Your task to perform on an android device: Shop for ORIGINALS shoes in the Adidas app.
Image 1: 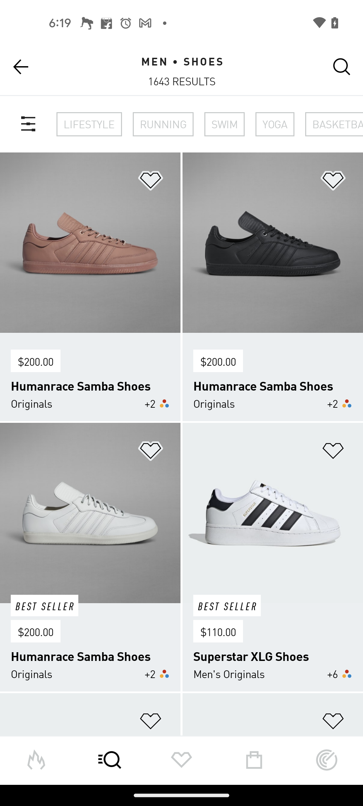
Click on the filter icon at the top left corner of the screen
Step 1: click (23, 126)
Image 2: 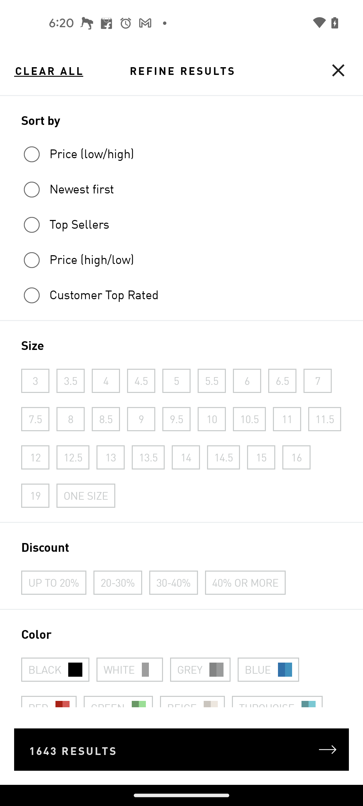
Scroll up to look for Brand filter
Step 2: scroll down
Image 3: 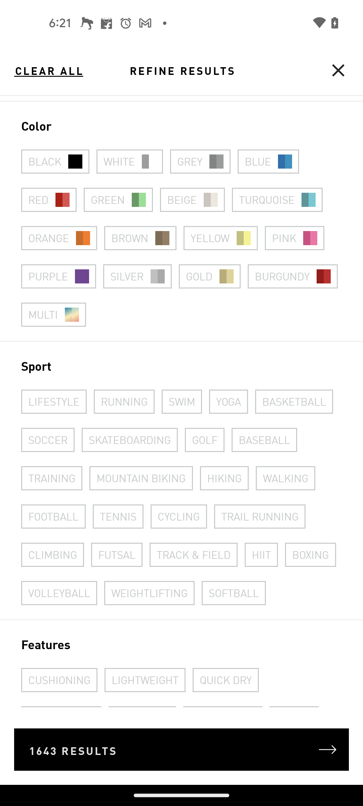
Scroll up to look for Brand filter
Step 3: scroll down
Image 4: 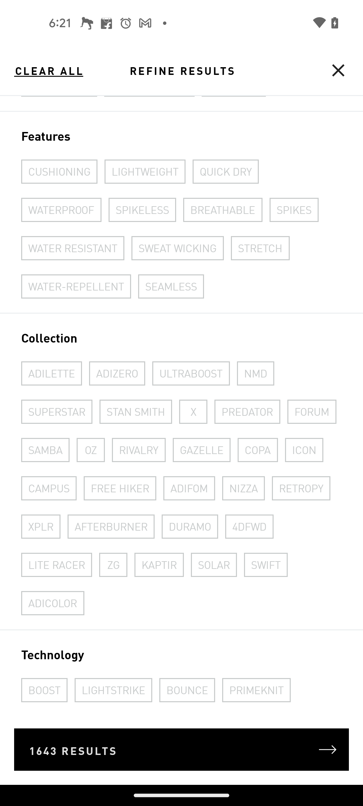
Scroll up to look for Brand filter
Step 4: scroll down
Image 5: 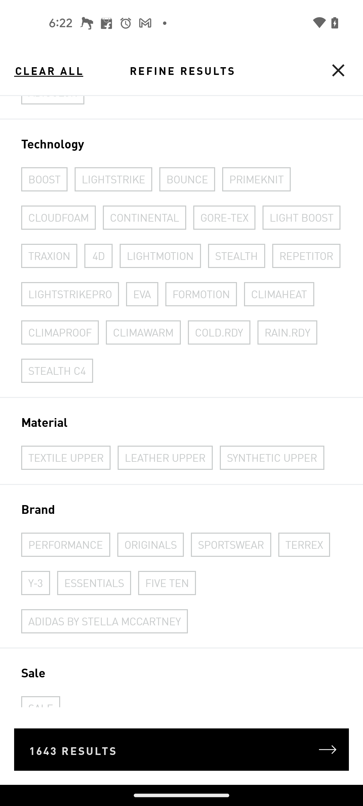
Click on the ORIGINALS brand filter
Step 5: click (151, 544)
Image 6: 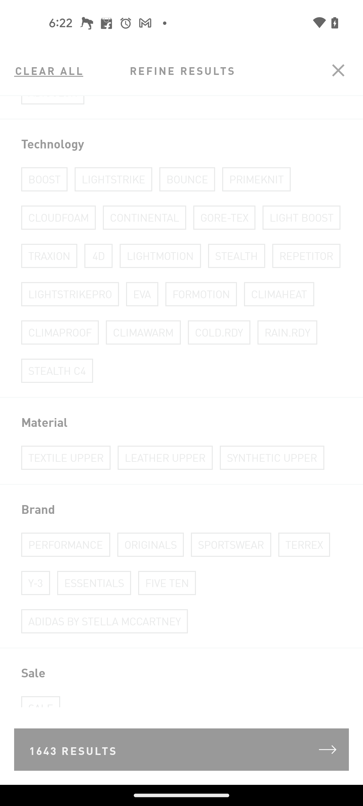
Click on the Results button 
Step 6: wait
Image 7: 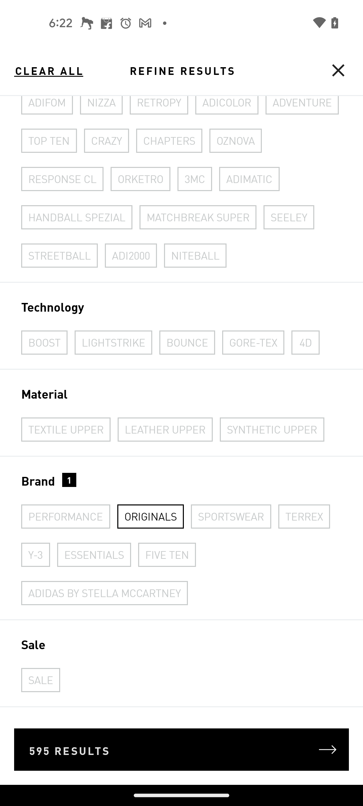
Click on the Results button 
Step 7: click (152, 743)